Your task to perform on an android device: I would like to view the Yale courses file on the MobiDrive app to look that it is upgraded correctly.
Image 0: 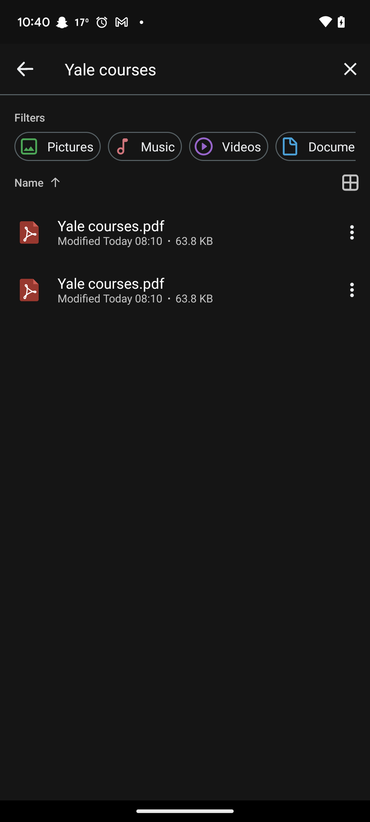
Open the first Yale courses.pdf file
Step 0: click (185, 233)
Image 2: 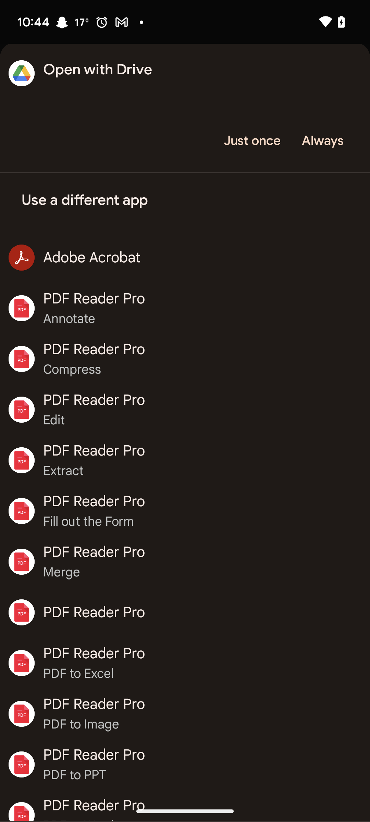
Click on the just once button
Step 2: click (251, 141)
Image 3: 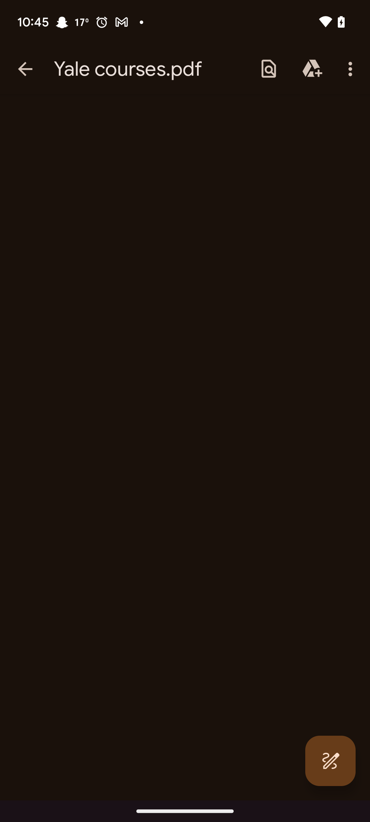
Click on the just once button
Step 3: wait